Your task to perform on an android device: Share the podcast recorded file to cole at coledbwpersonatest@gmail.com in the recorder app .
Image 0: 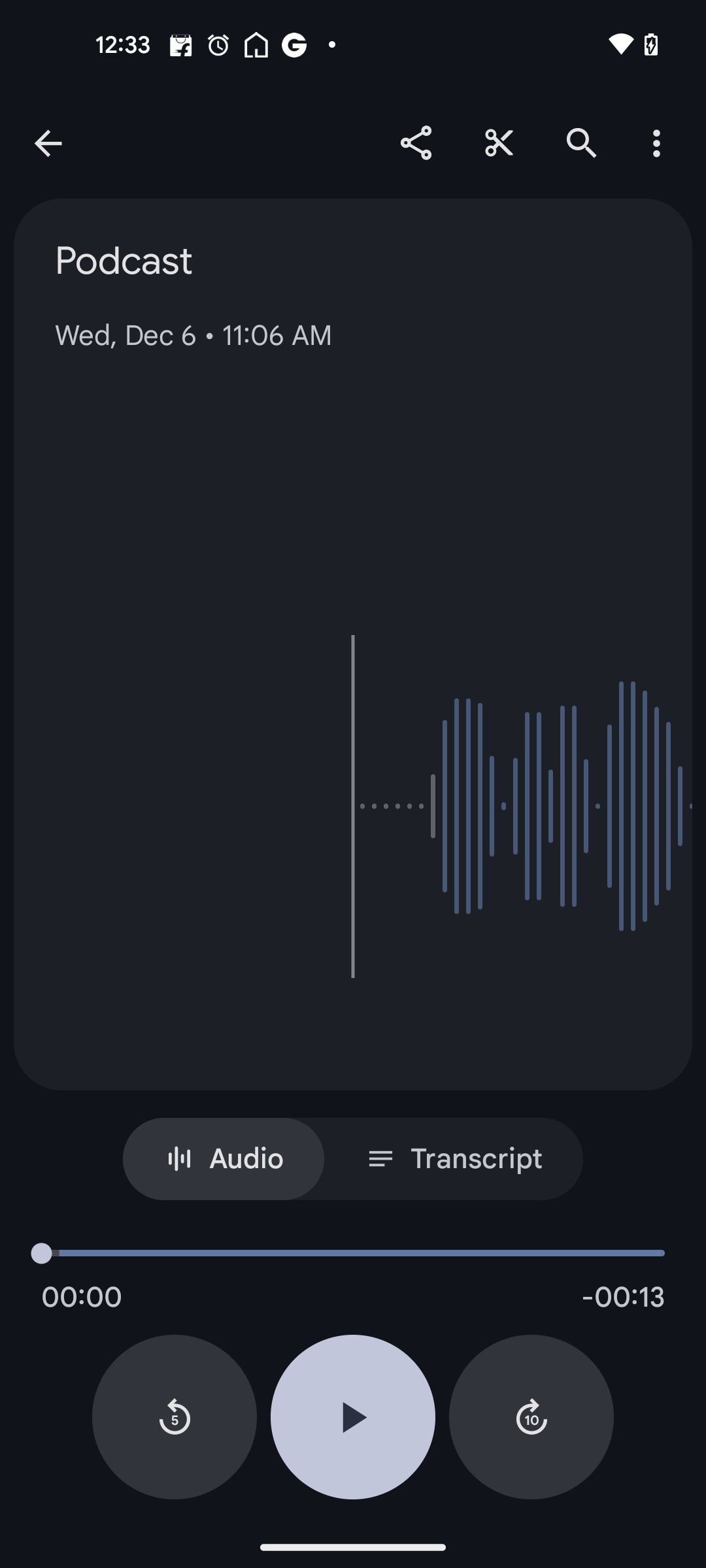
Click on the Share button at the top of the screen
Step 0: click (416, 142)
Image 1: 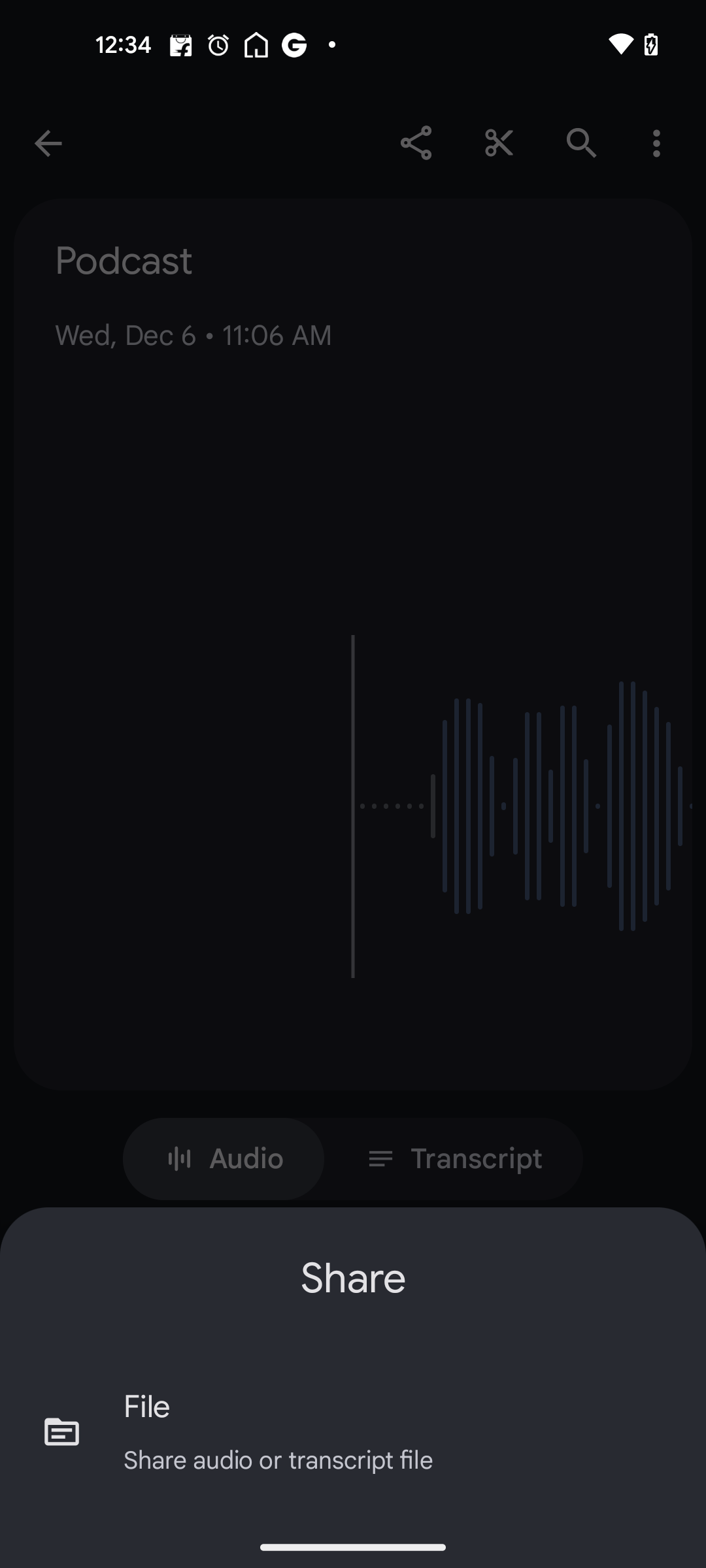
Click on the File option
Step 1: click (119, 1432)
Image 2: 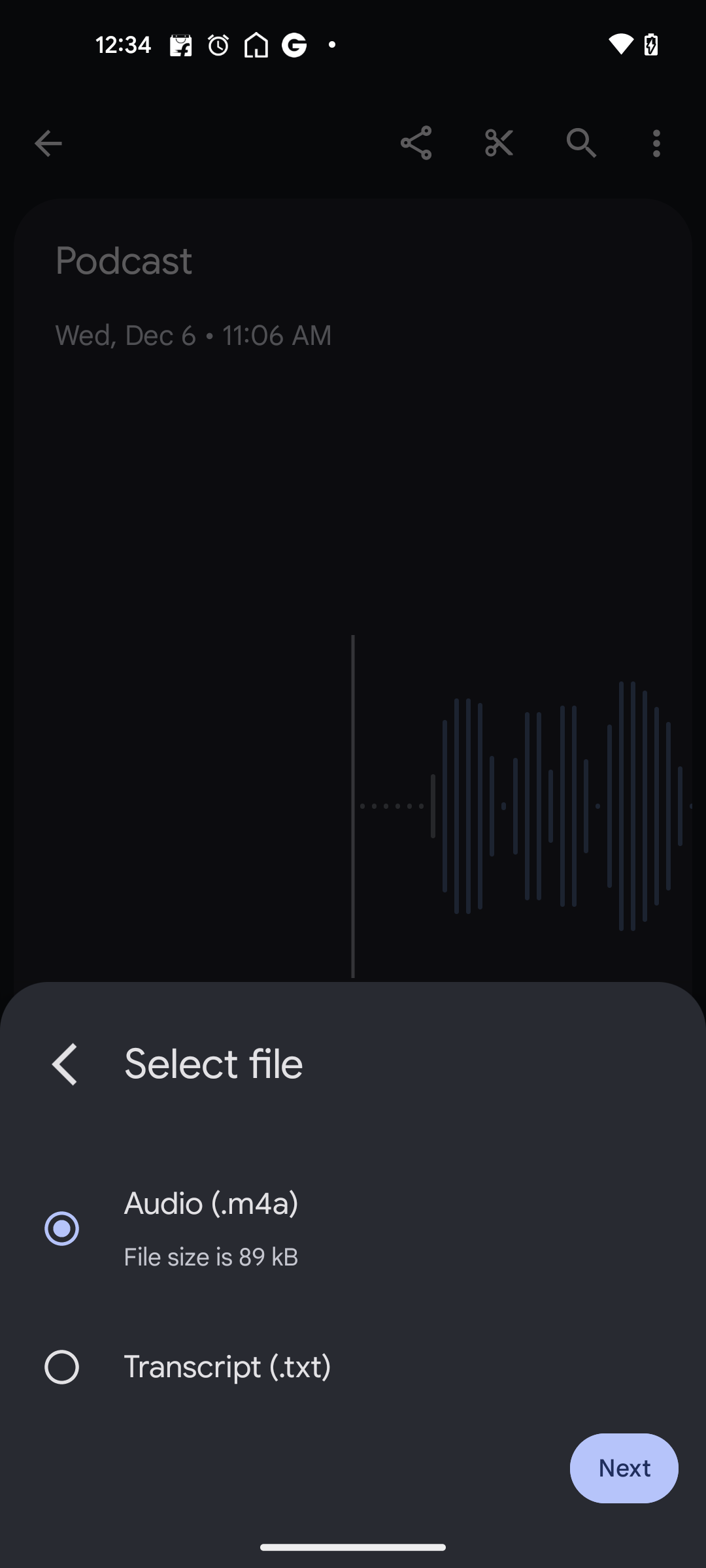
Click on the Next button
Step 2: click (624, 1468)
Image 3: 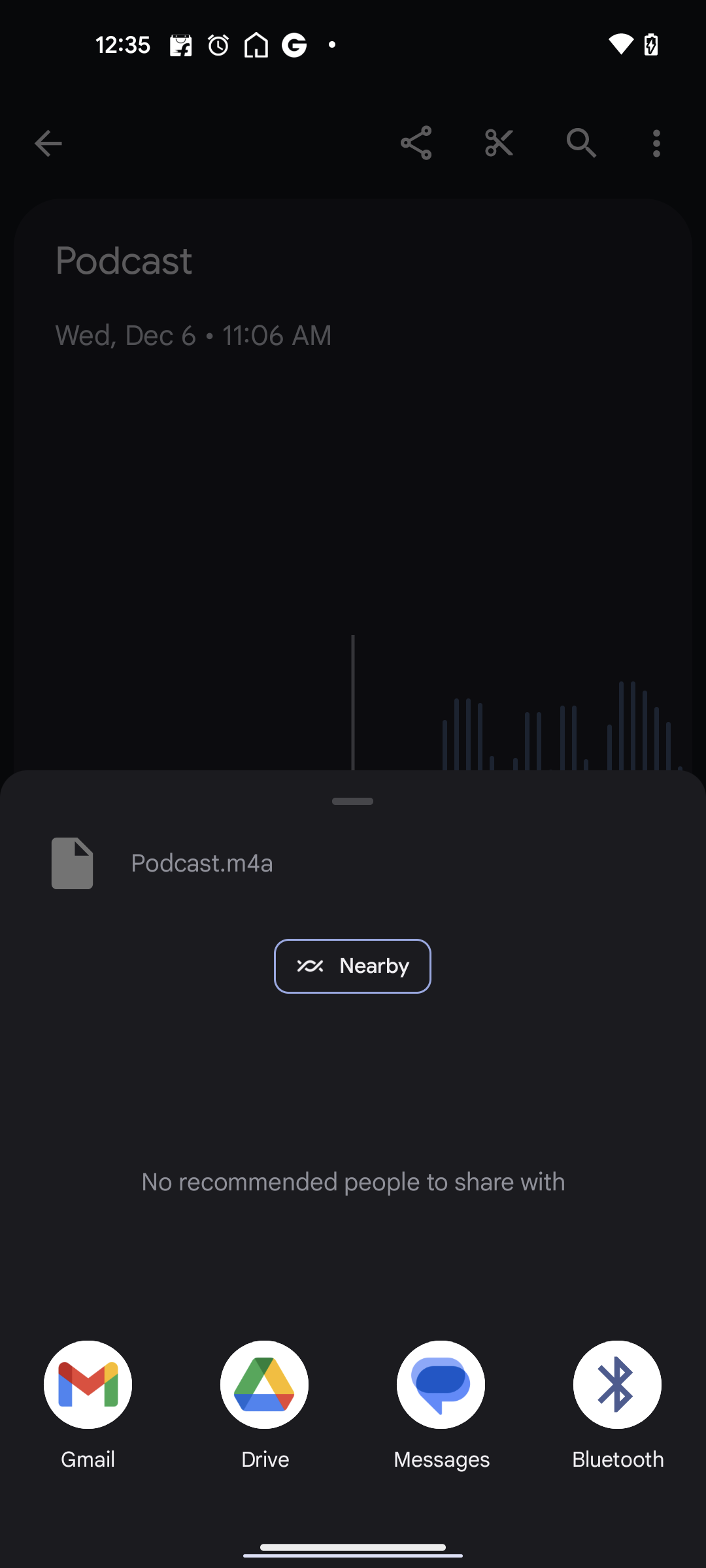
Select Gmail for sharing the file
Step 3: click (101, 1401)
Image 4: 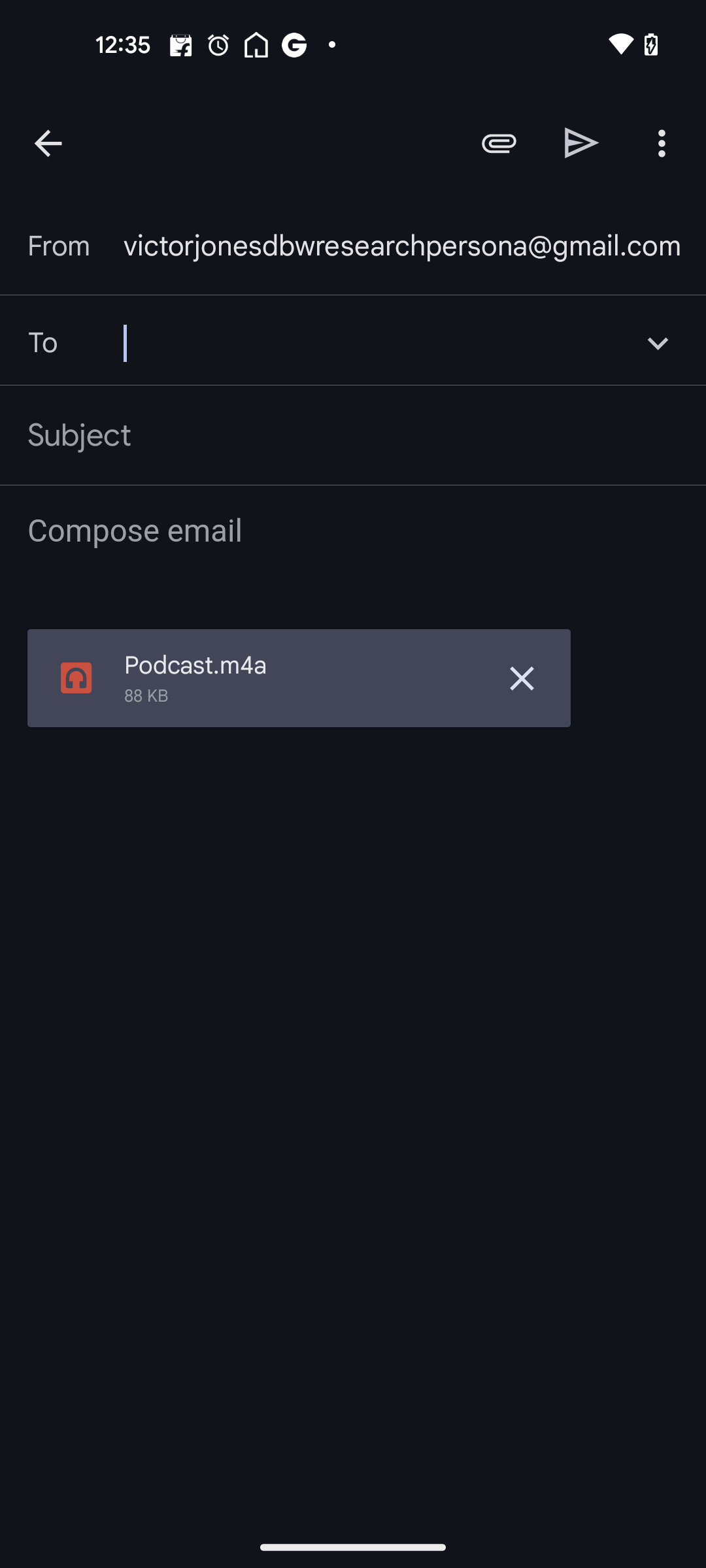
type the recipient mail id as coledbwpersonatest@gmail.com
Step 4: type "coledbwpersonatest@gmail.com"
Image 5: 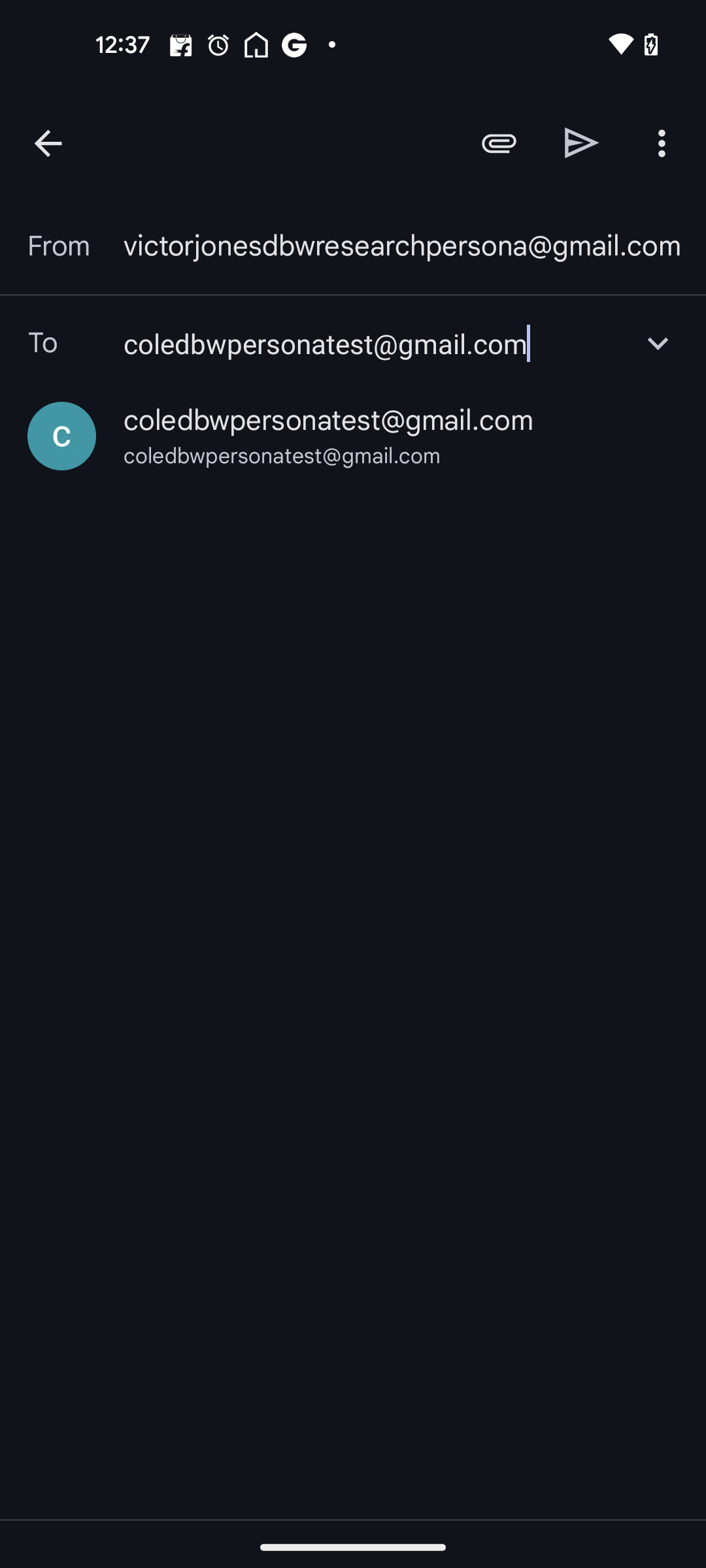
Click on the resulted mail id 
Step 5: click (328, 420)
Image 6: 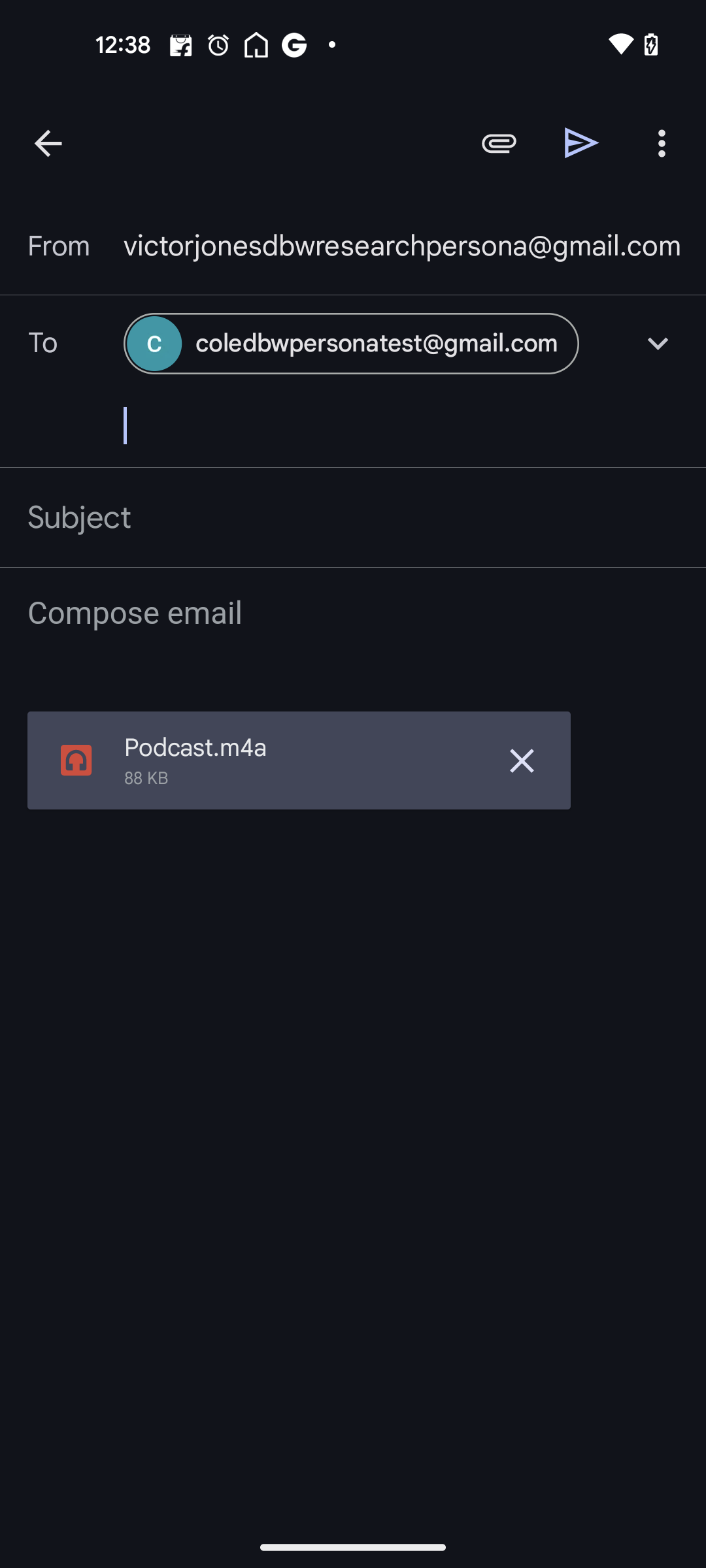
Click on the Send button
Step 6: click (582, 142)